Your task to perform on an android device: I want to listen to the song Real Love by Martin Garrix on the Sound Cloud app.
Image 0: 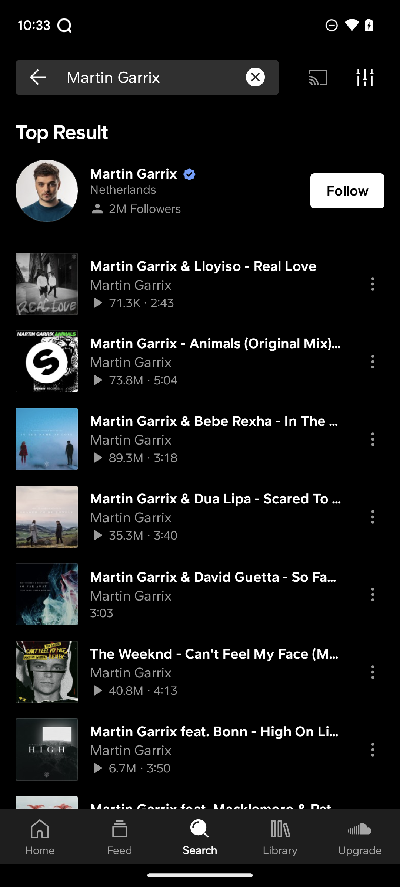
Click on the x icon on the search box.
Step 0: click (256, 77)
Image 1: 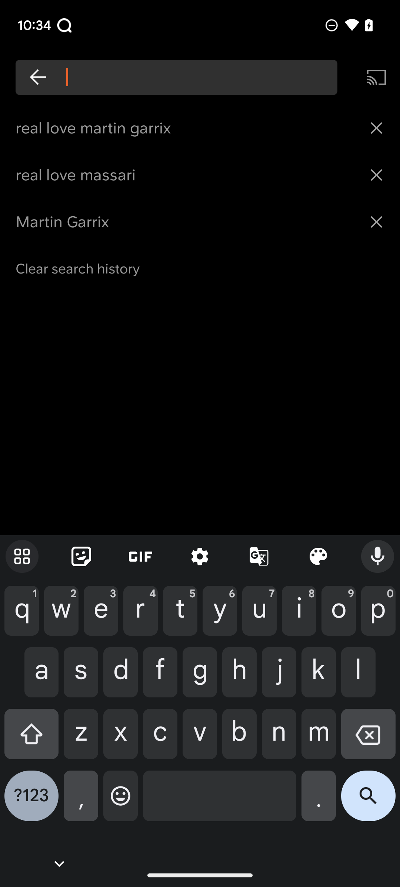
Enter Real Love Martin Garrix in the search box.
Step 1: type "Real Love Martin Garrix"
Image 2: 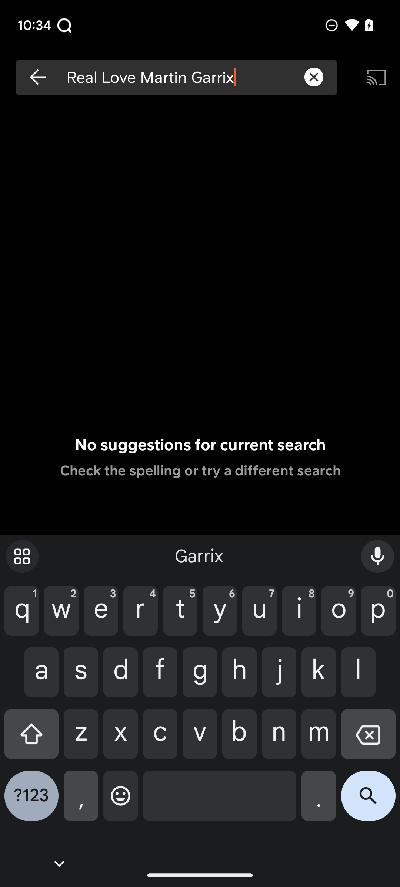
Click on the search icon on the bottom right side of the screen.
Step 2: click (368, 802)
Image 3: 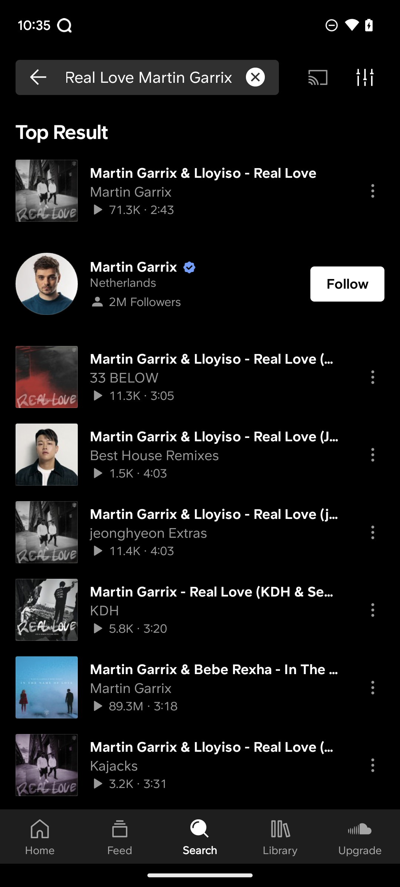
Click on the first song.
Step 3: click (215, 173)